Your task to perform on an android device: Turn off device notification under general settings
Image 0: 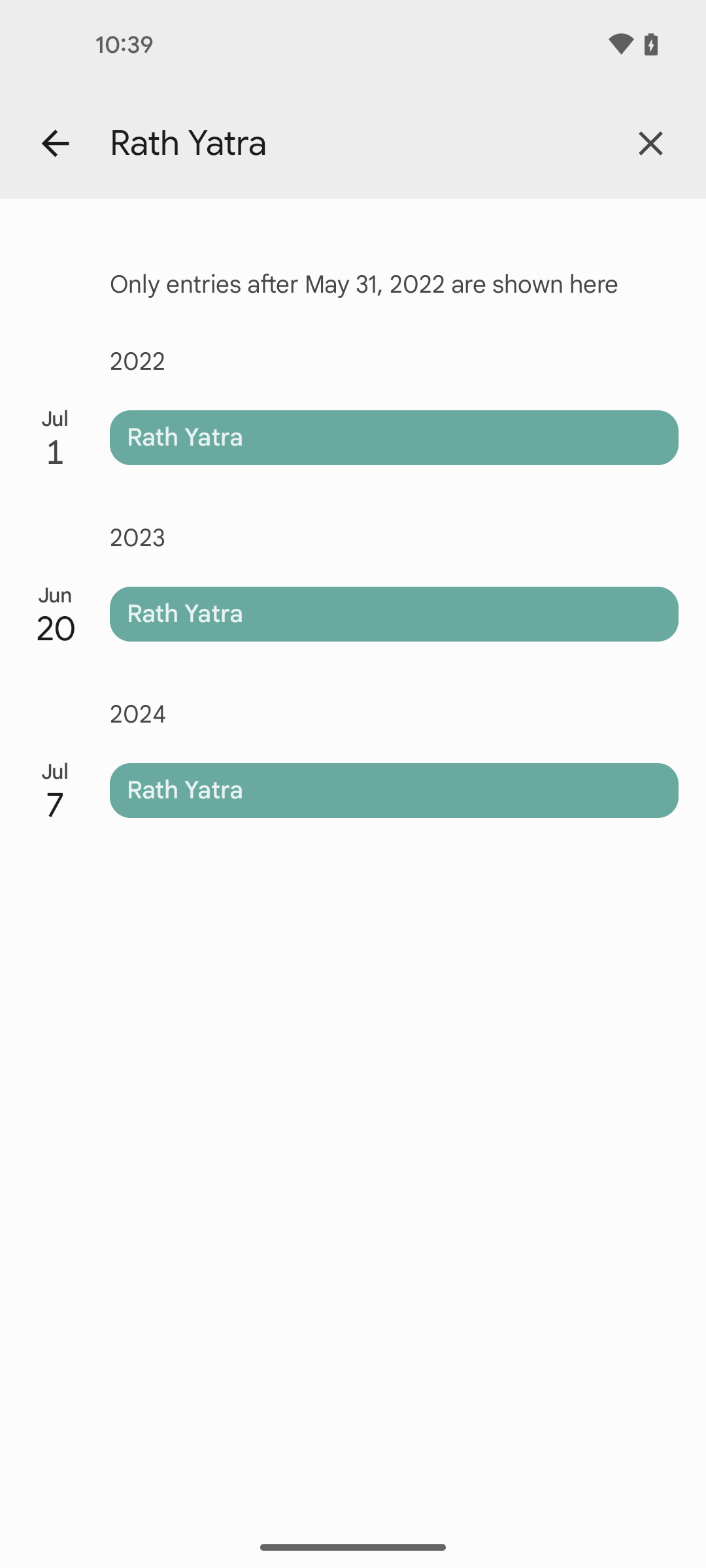
go back
Step 0: press back button
Image 1: 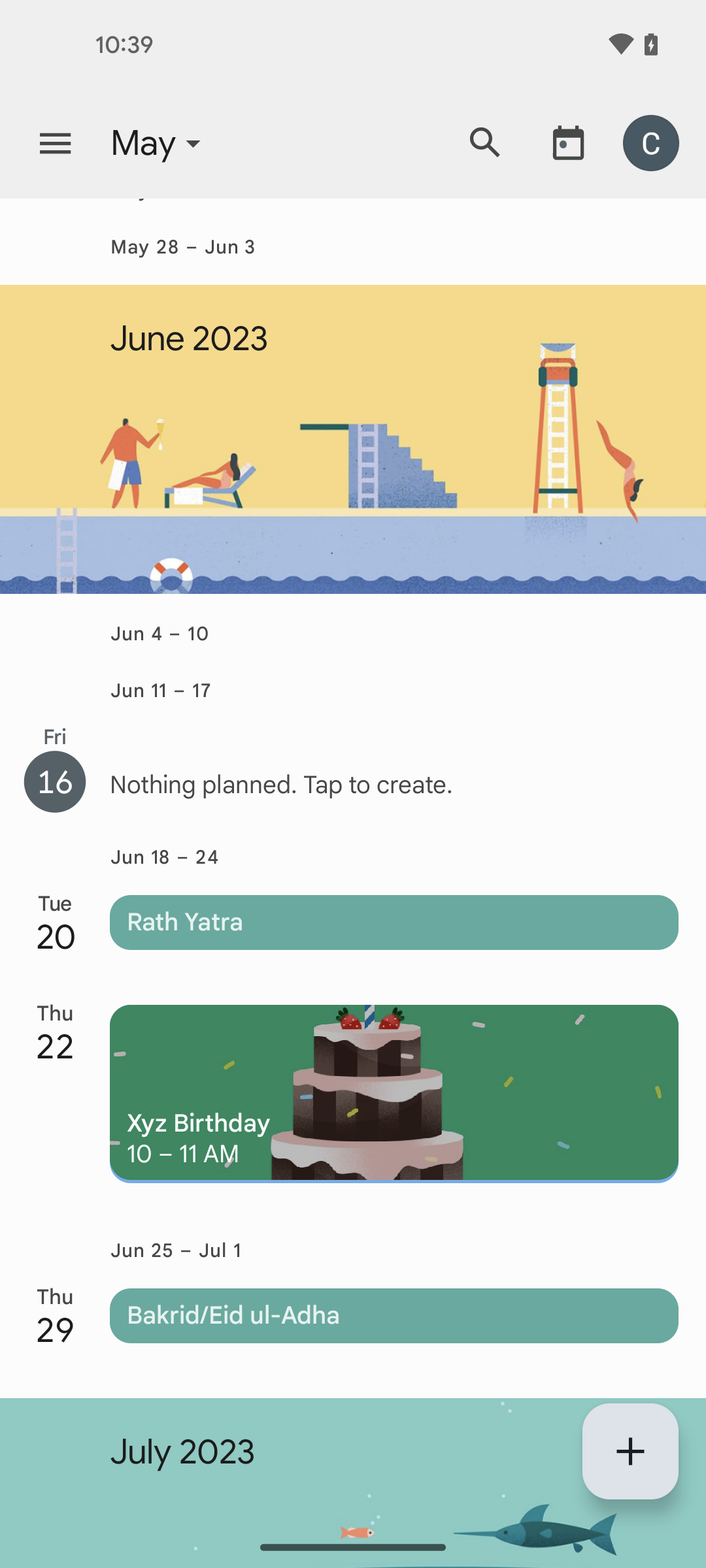
click on the menu at the top left corner
Step 1: click (55, 143)
Image 2: 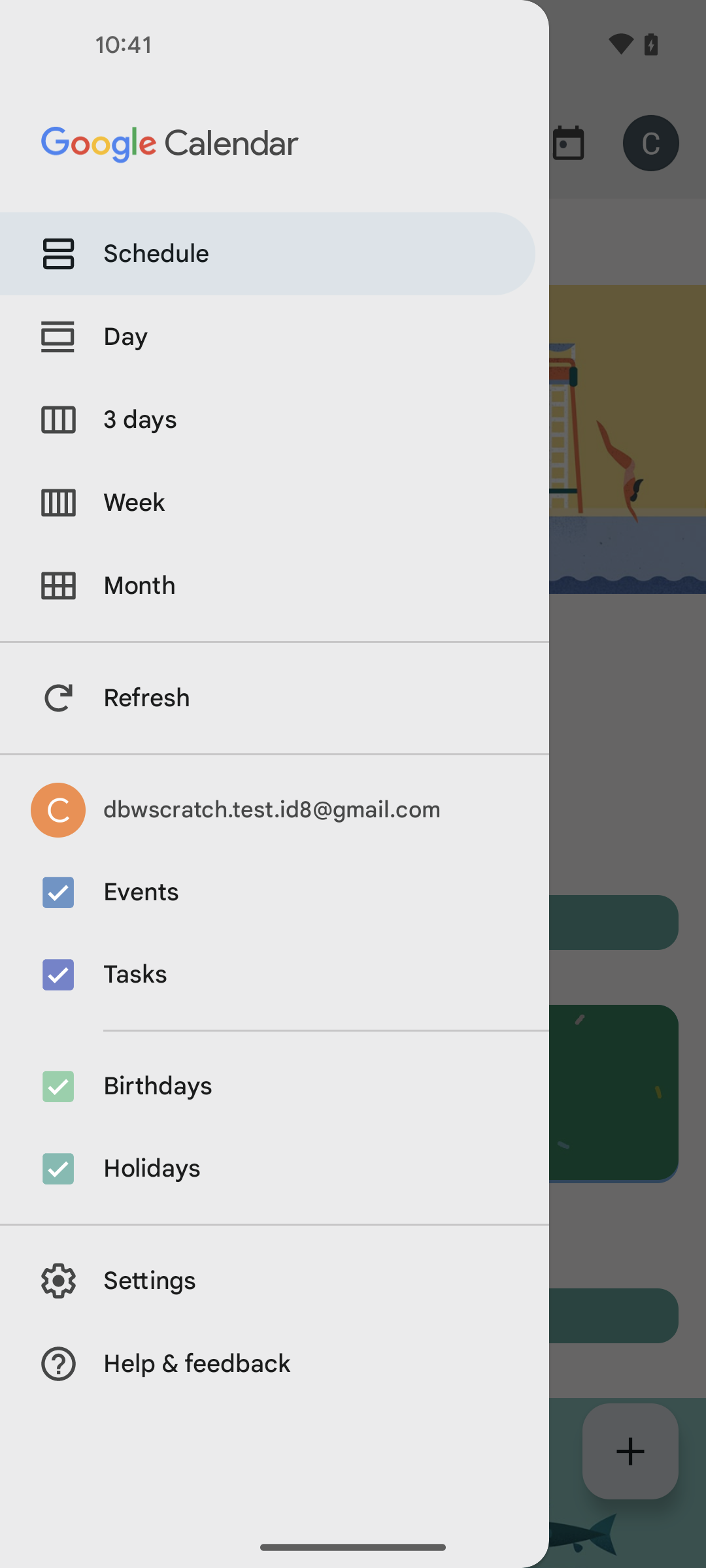
click on Settings option at the bottom left of the screen
Step 2: click (275, 1281)
Image 3: 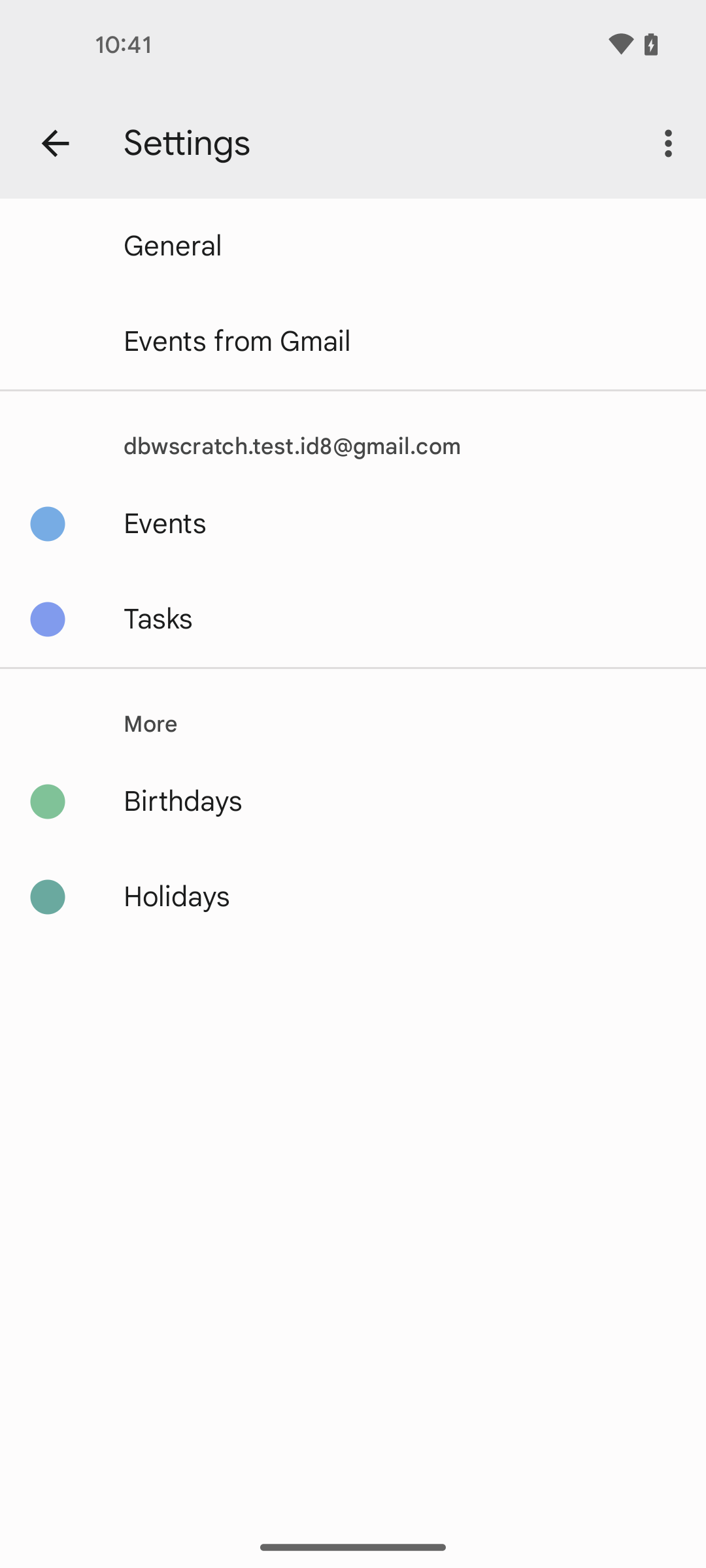
click on General at the top of the screen
Step 3: click (173, 246)
Image 5: 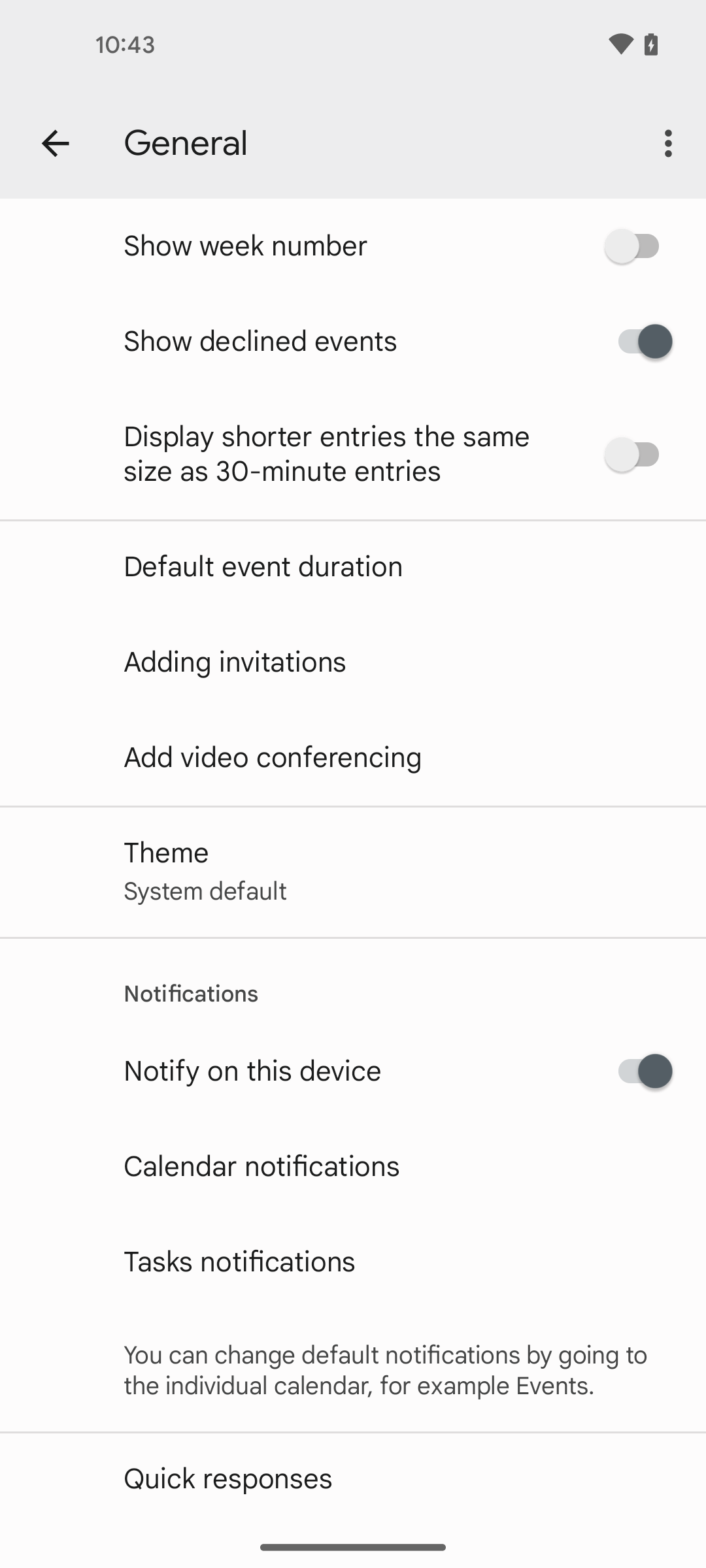
click on Notify on this device toggle button to turn off the notification
Step 5: click (639, 1071)